Your task to perform on an android device: I want to view the "The War of the Worlds" book because I am so eager to read the story.
Image 1: 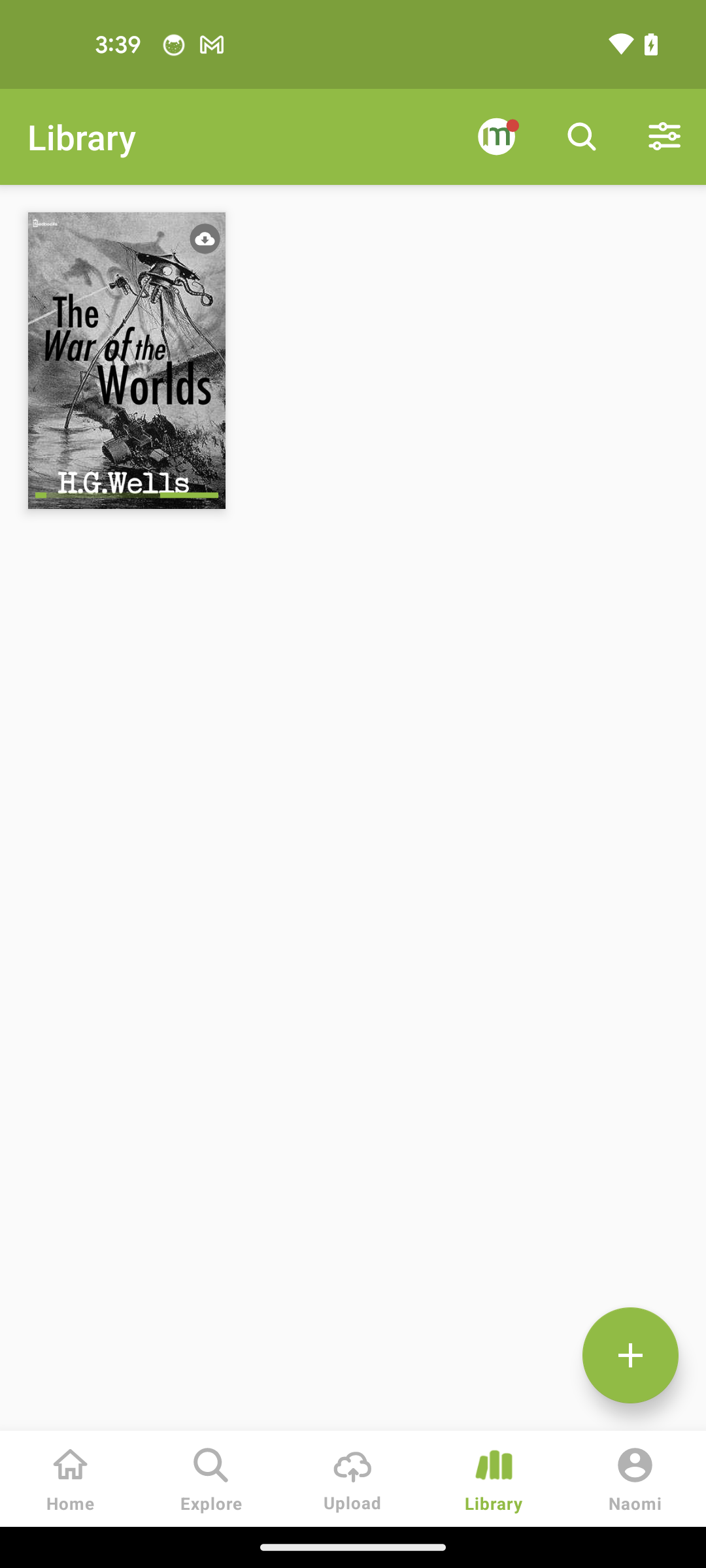
Tap on the read button
Step 1: wait
Image 2: 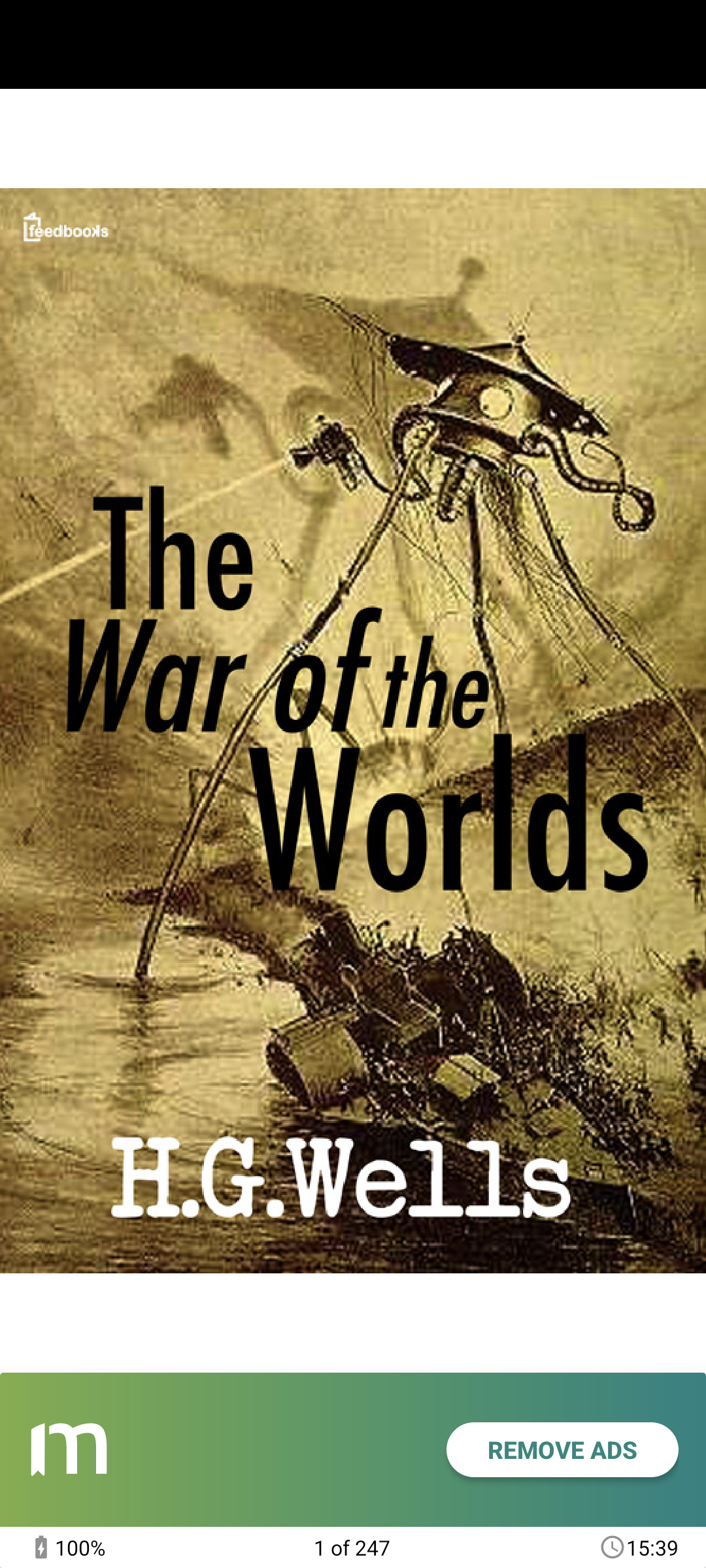
Swipe left to read more
Step 2: scroll right
Image 3: 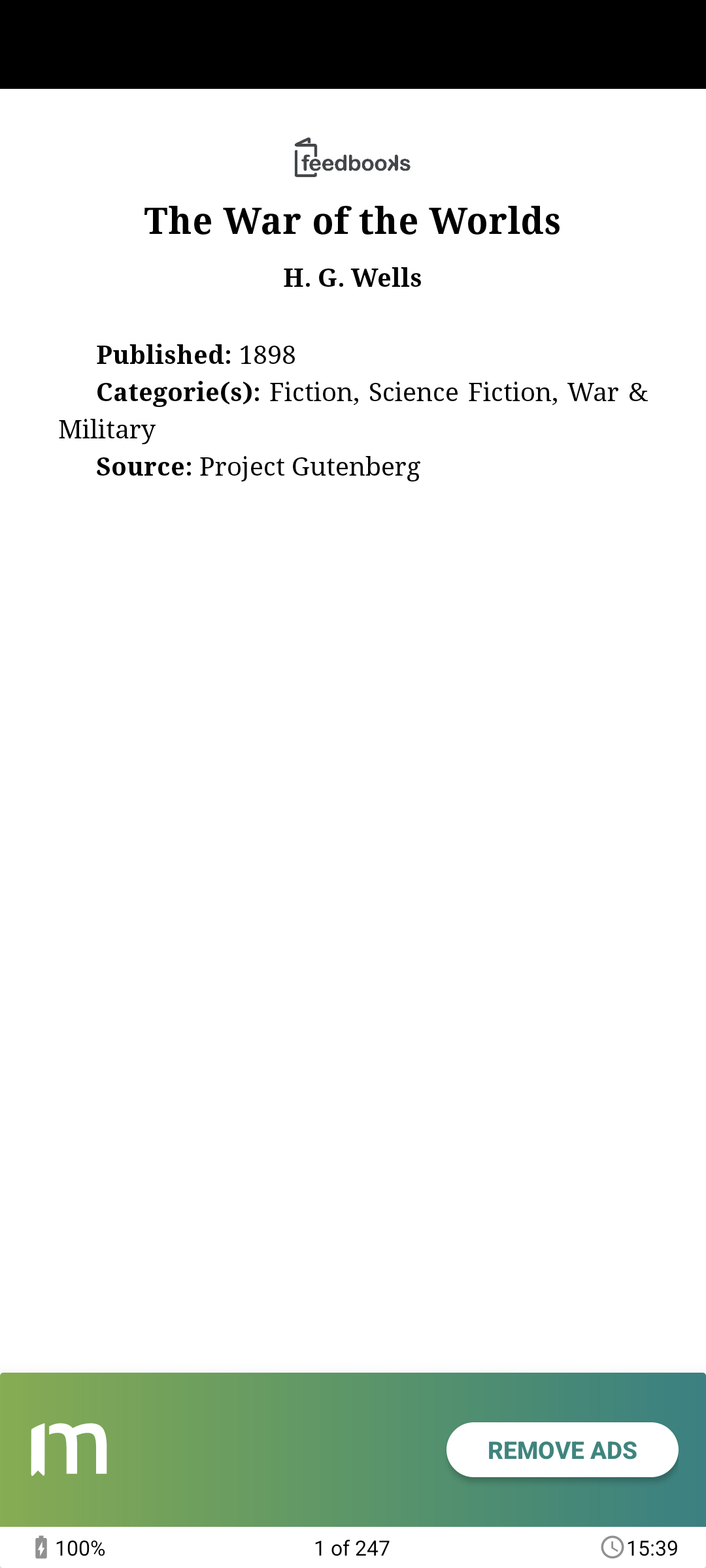
Swipe left to read more
Step 3: scroll right